Your task to perform on an android device: I want to see the bike route from my home to Museum Gouda on the google maps app.
Image 0: 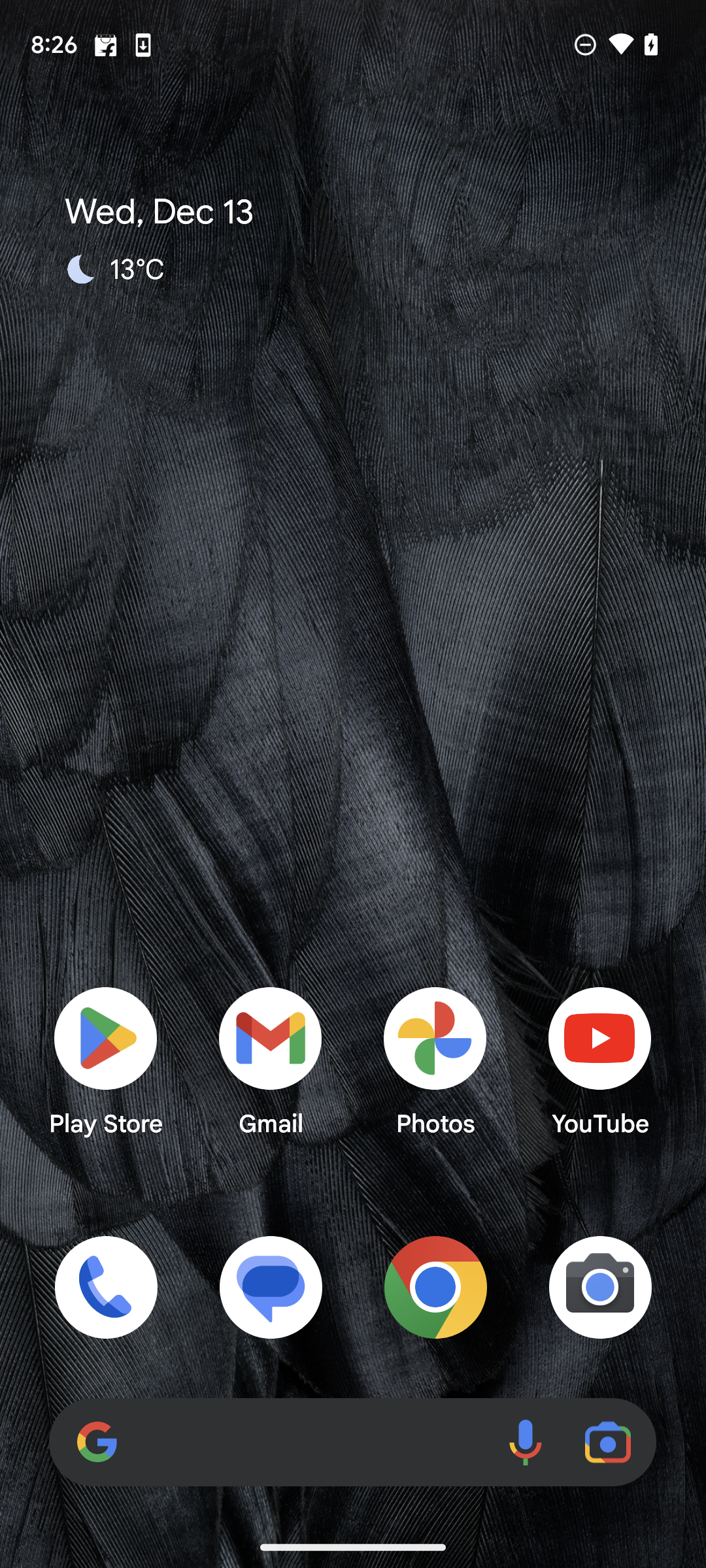
Open the Google maps app.
Step 0: open app "Maps"
Image 1: 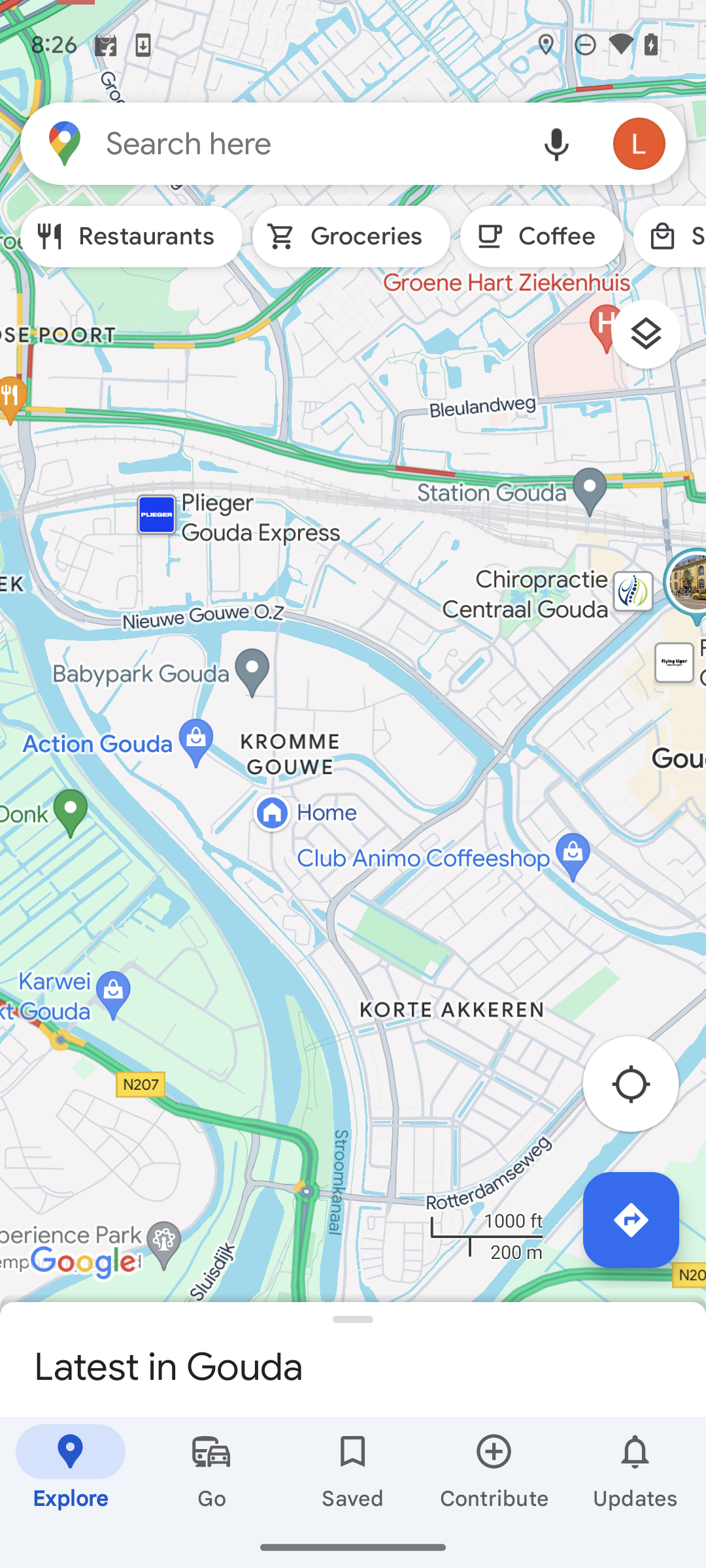
Click on the search bar.
Step 1: click (311, 143)
Image 2: 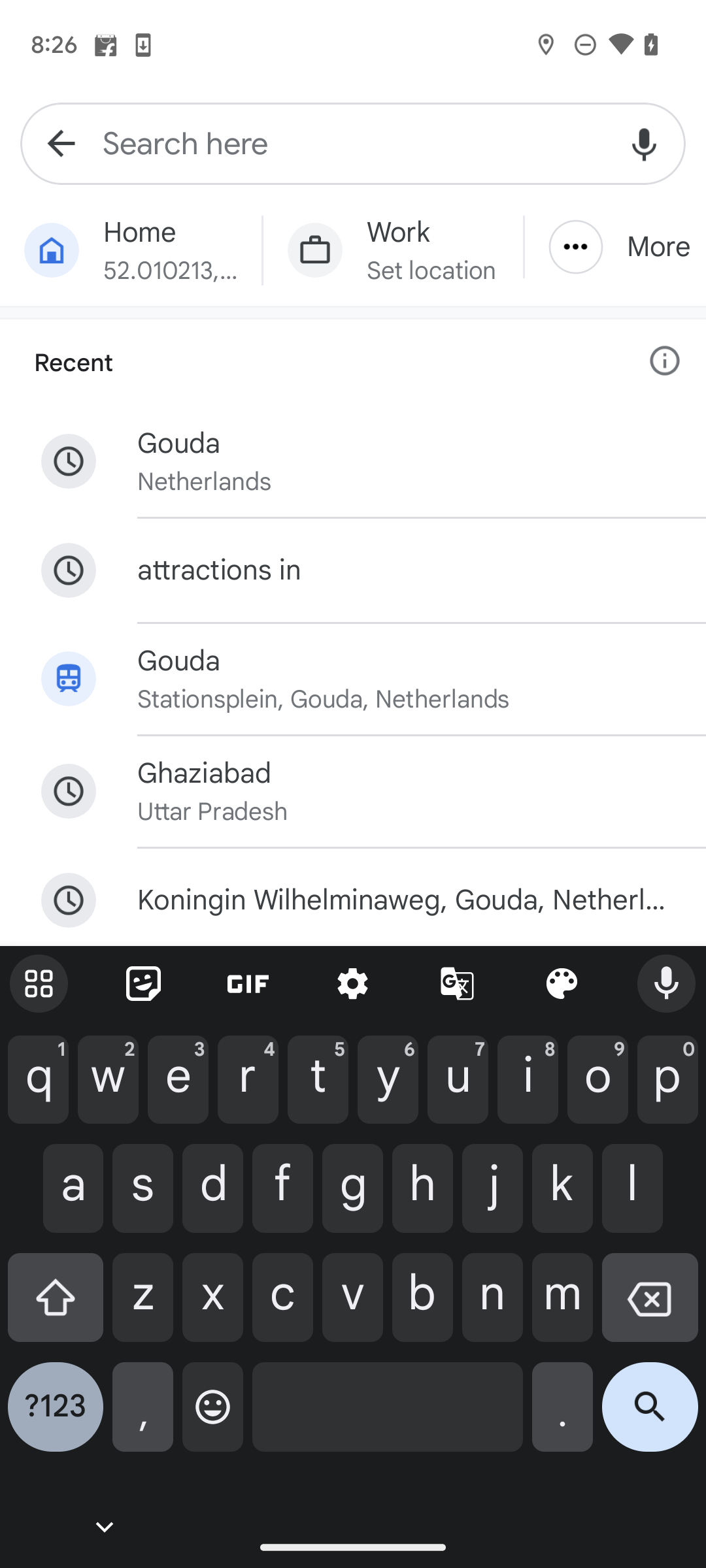
Enter Museum Gouda in the text box.
Step 2: type "Museum Gouda"
Image 3: 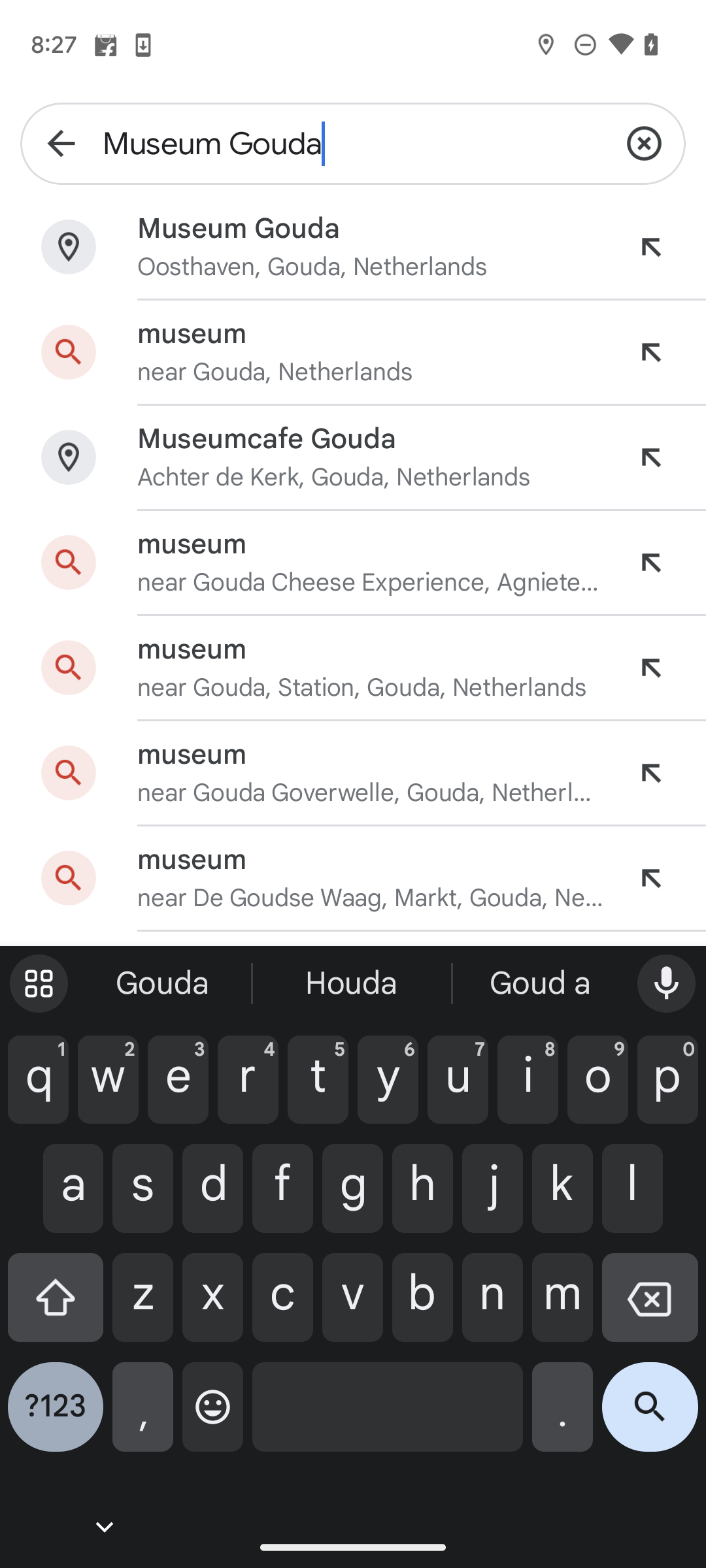
Click on the first suggestion.
Step 3: click (370, 246)
Image 6: 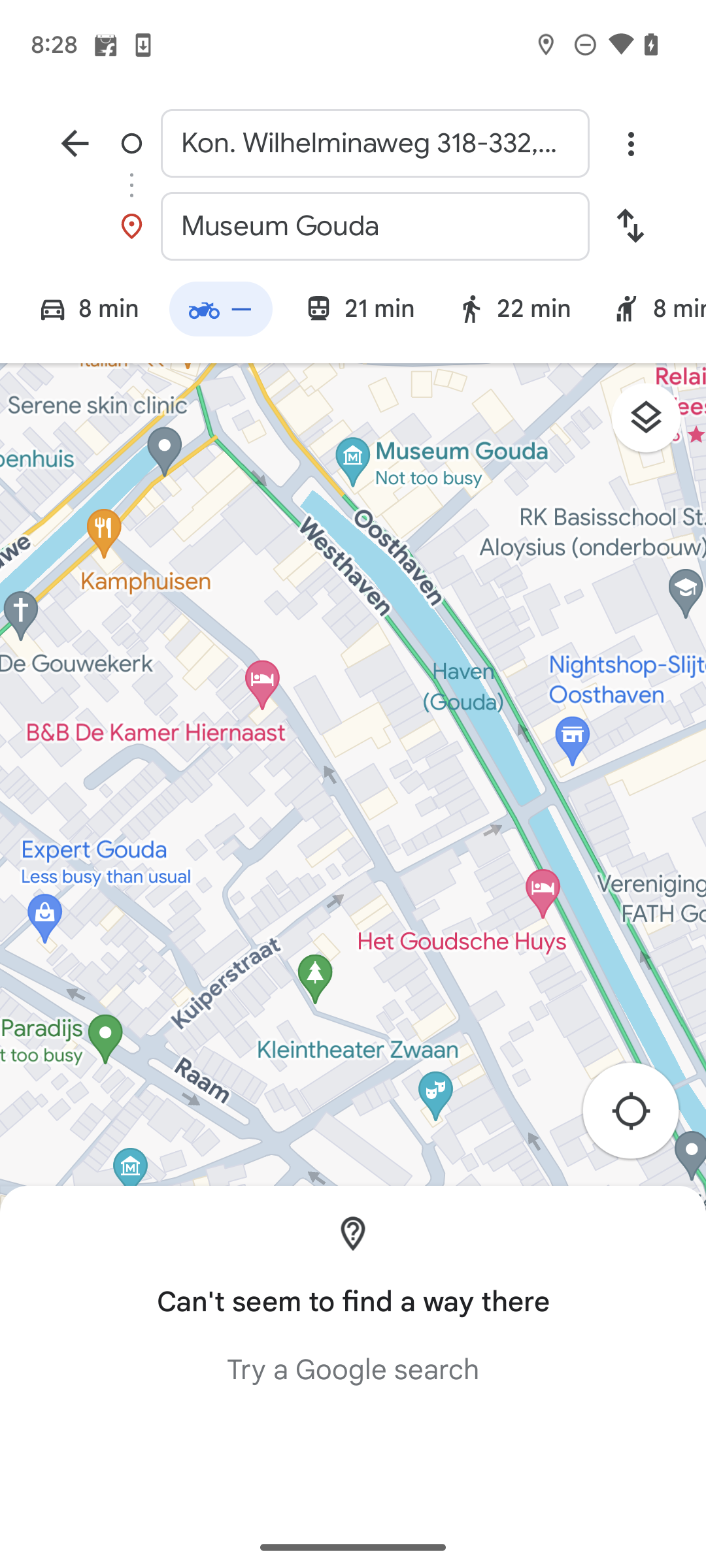
Swipe left on the vehicle options.
Step 6: scroll right
Image 7: 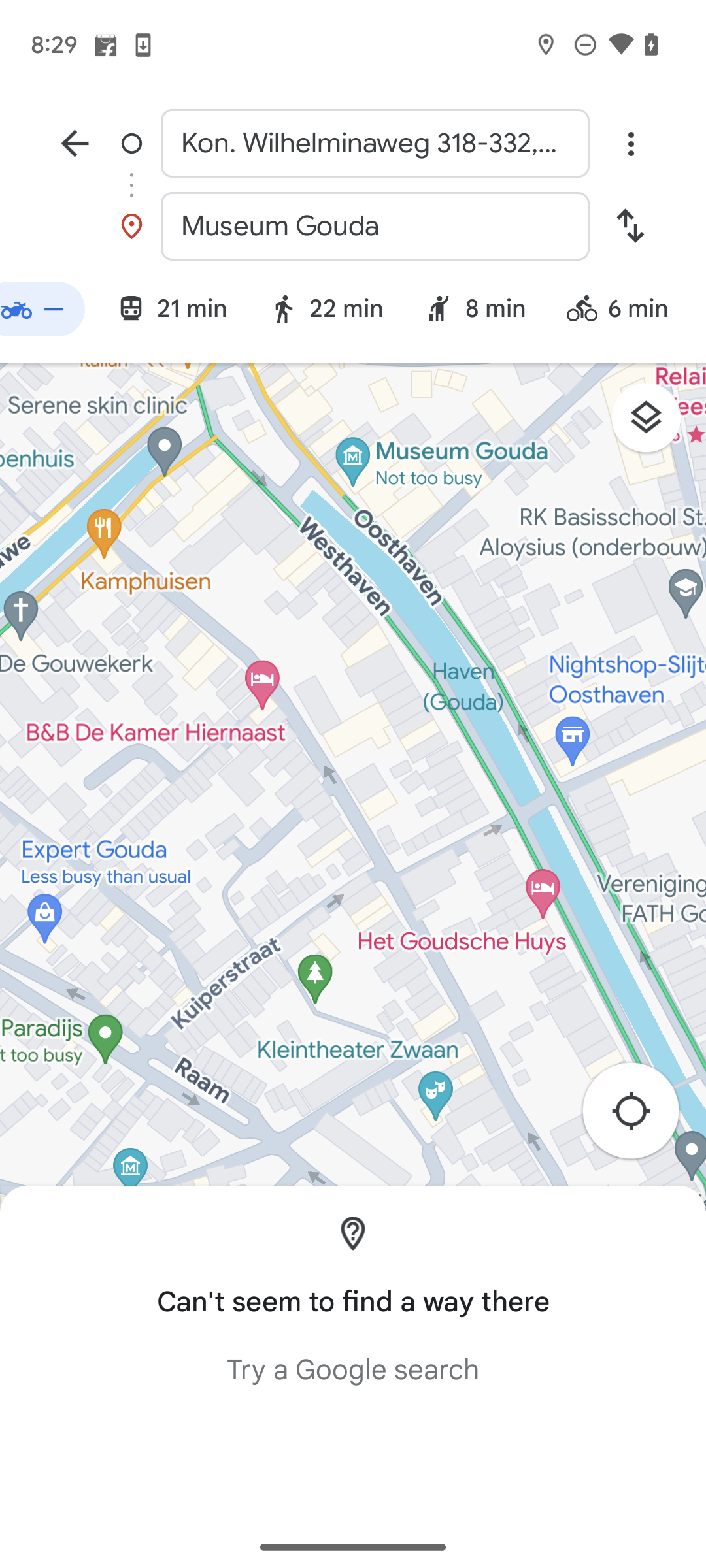
Click on the bicycle option.
Step 7: click (638, 308)